Your task to perform on an android device: I'm looking for a hotel  in the upper East side New york  for my friend  macro Rossi staying and check-in and check-out dates of October 12, 2023, and October 16, 2023 using the Kayak app. I want to use filters for hotel ratings of 5.
Image 1: 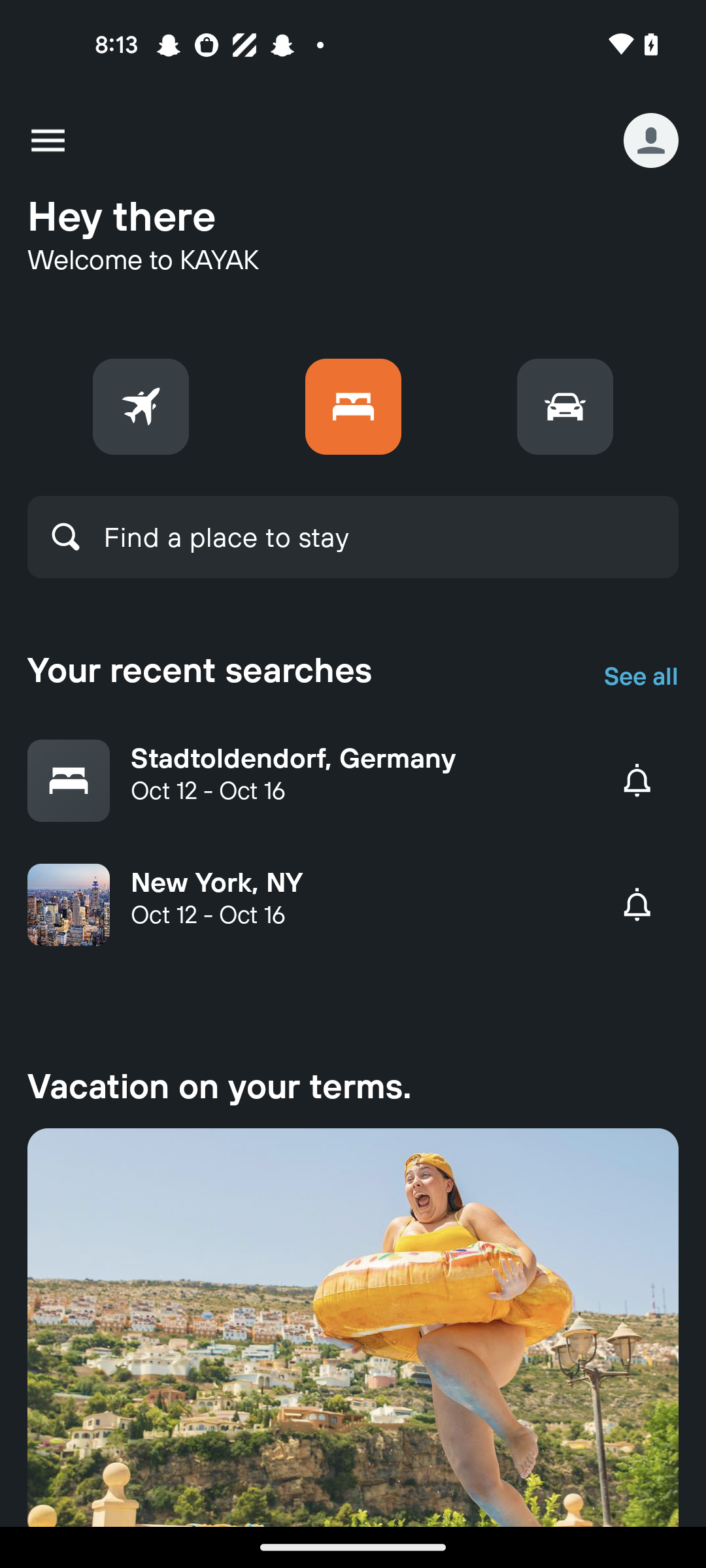
Click on the search icon 
Step 1: click (226, 536)
Image 2: 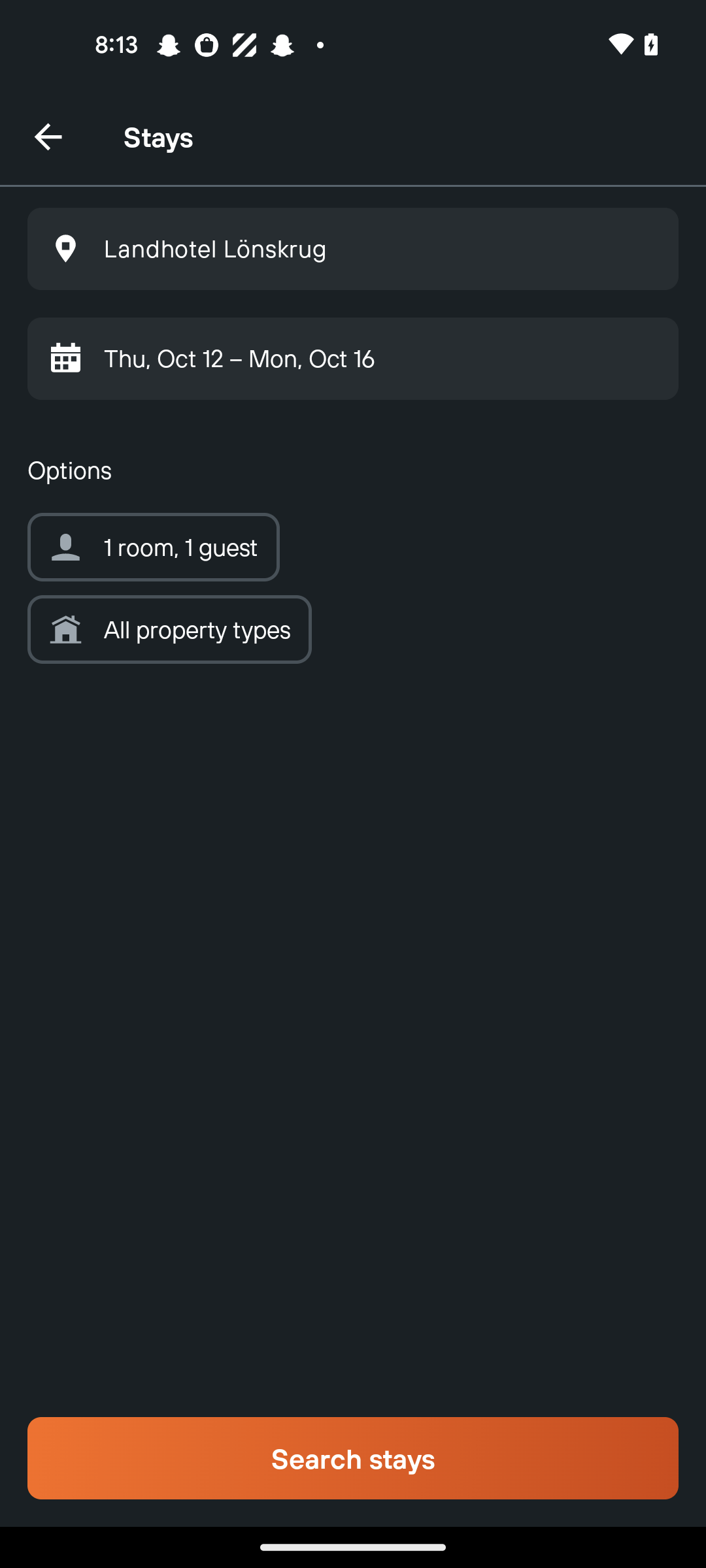
Click on the location icon 
Step 2: click (353, 248)
Image 3: 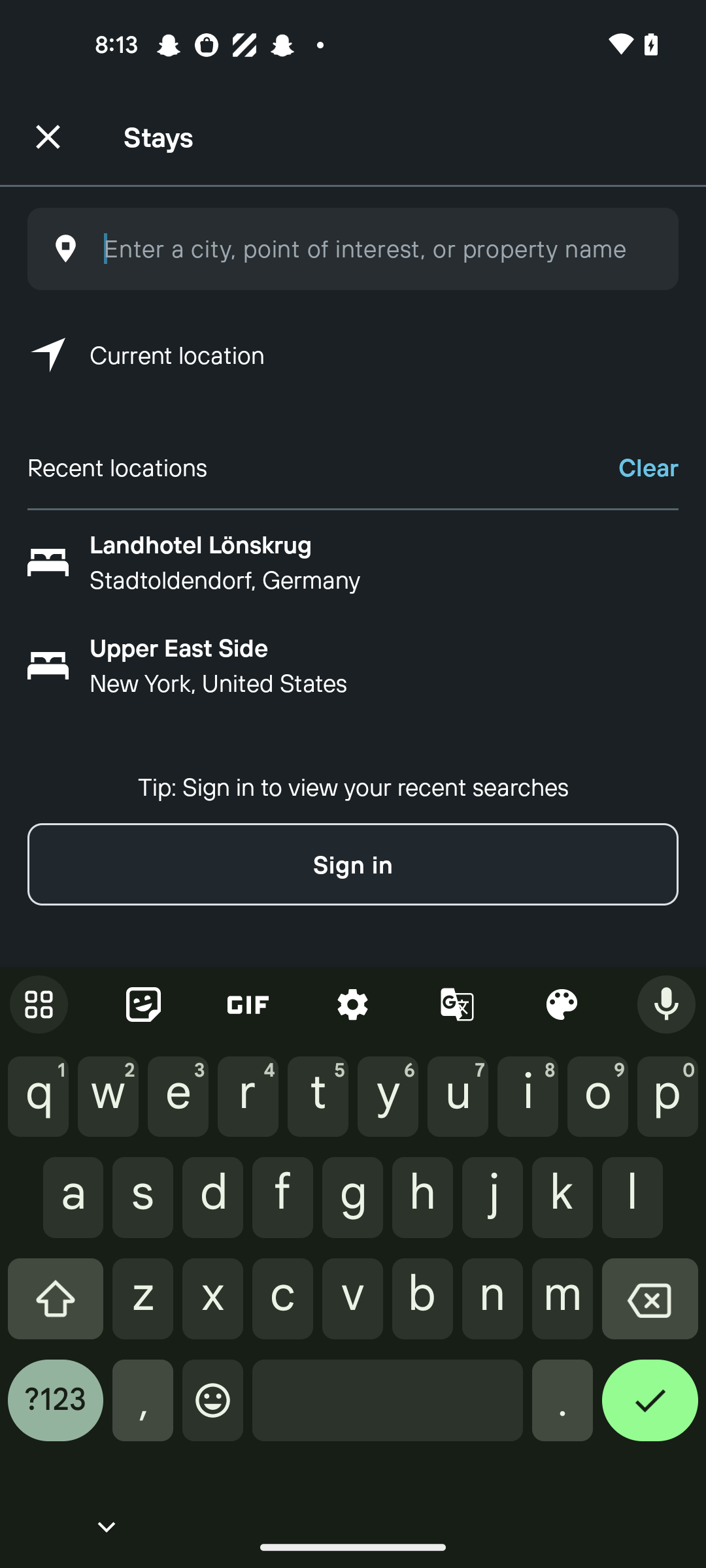
Enter a location as  Upper East Side, New York
Step 3: type " Upper East Side, New York"
Image 4: 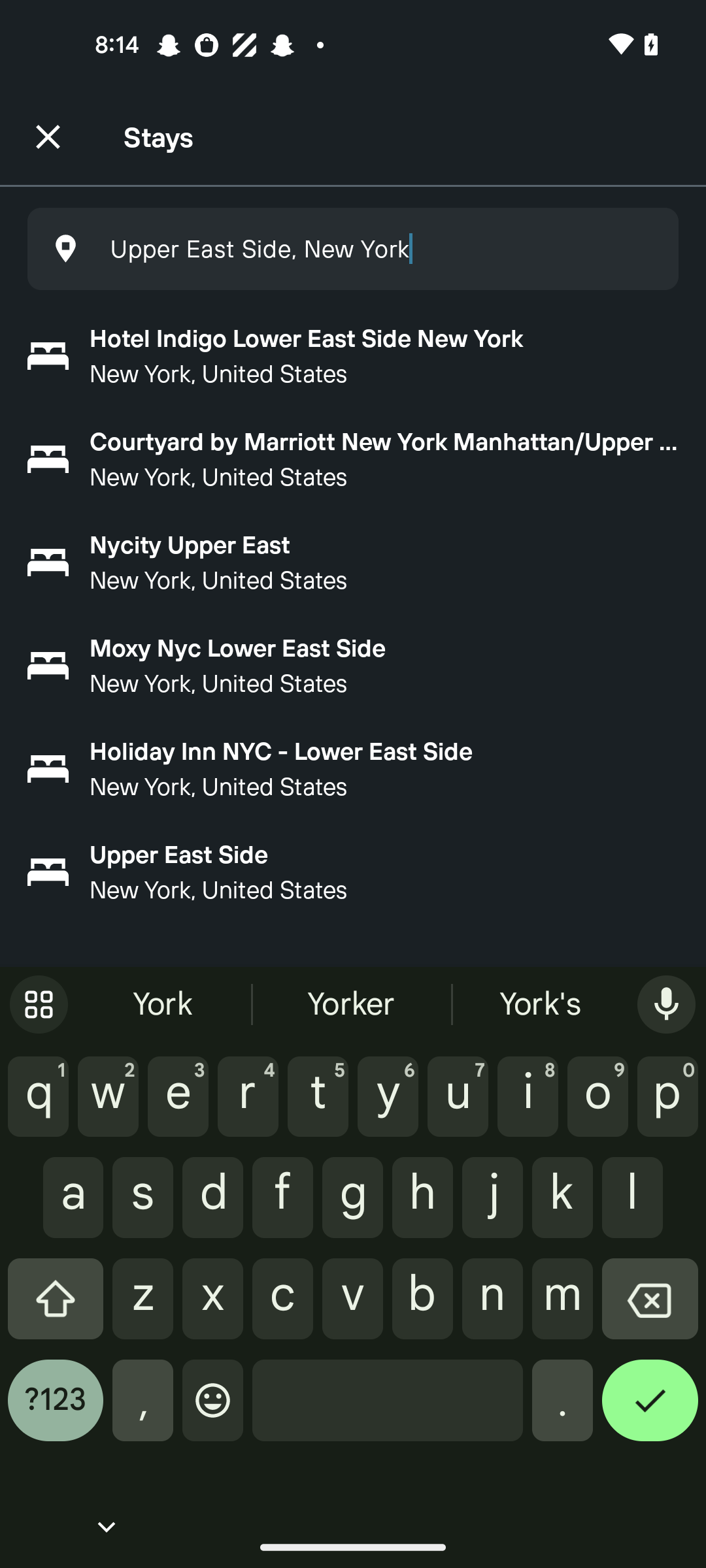
Click on the  Upper East Side, New York option 
Step 4: click (353, 872)
Image 5: 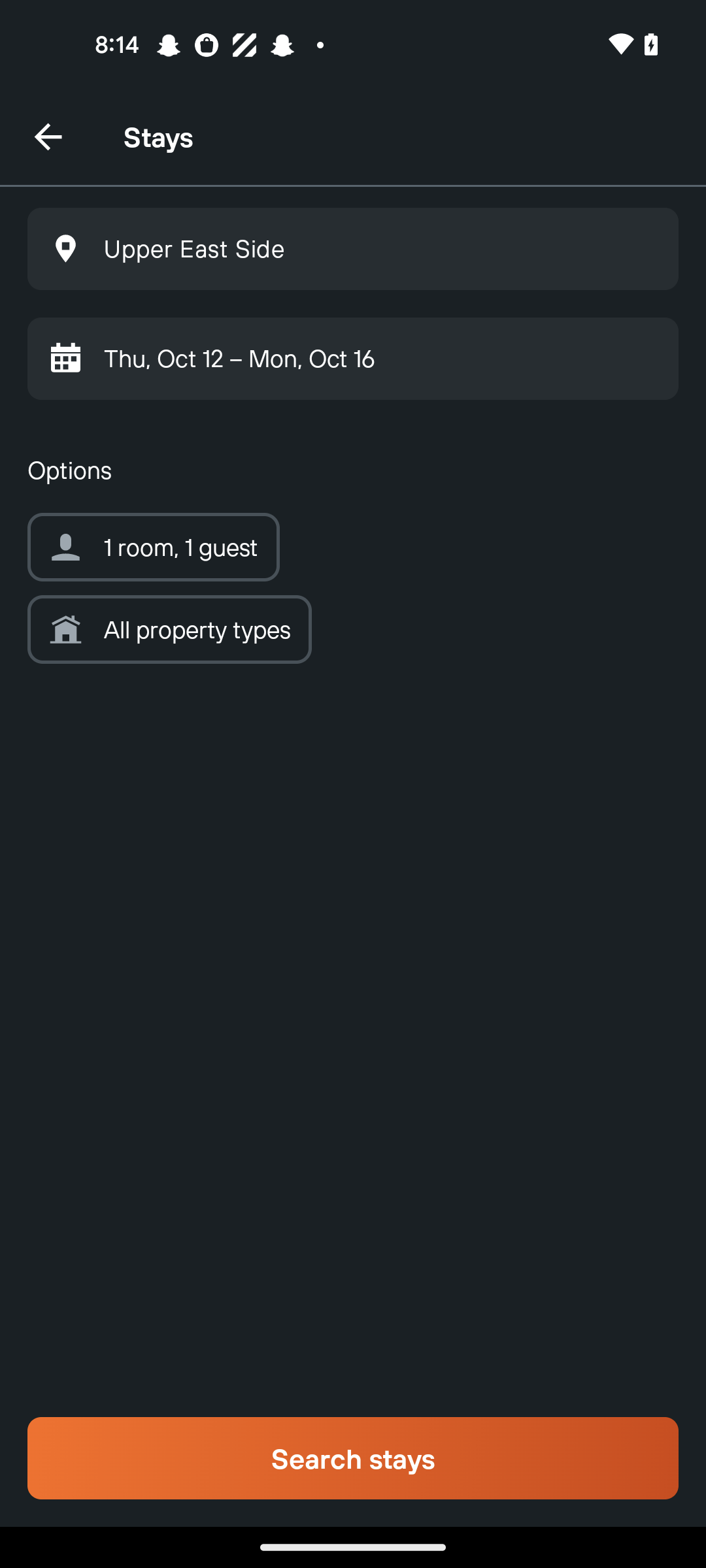
Click on the Search stay button 
Step 5: click (353, 1458)
Image 6: 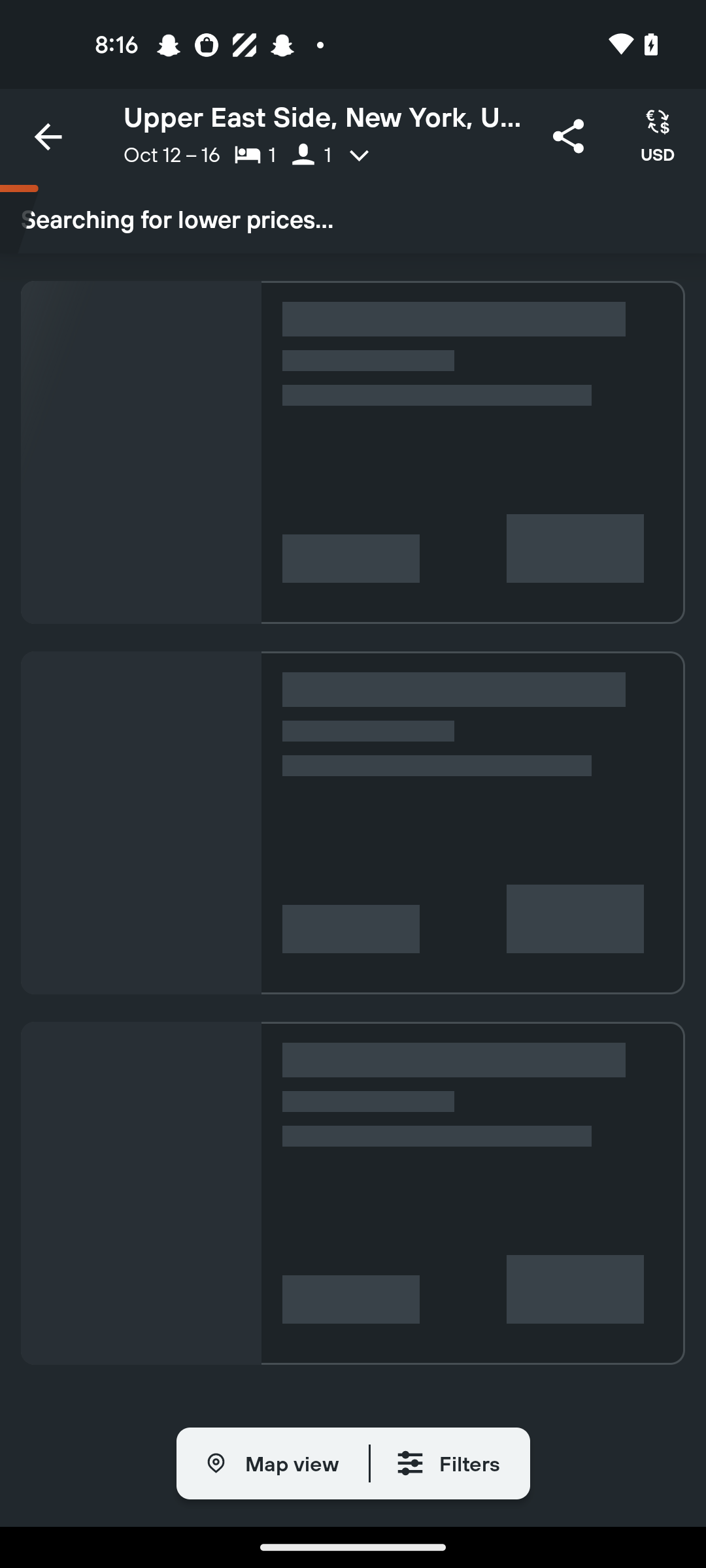
Click on the Search stay button 
Step 6: wait
Image 7: 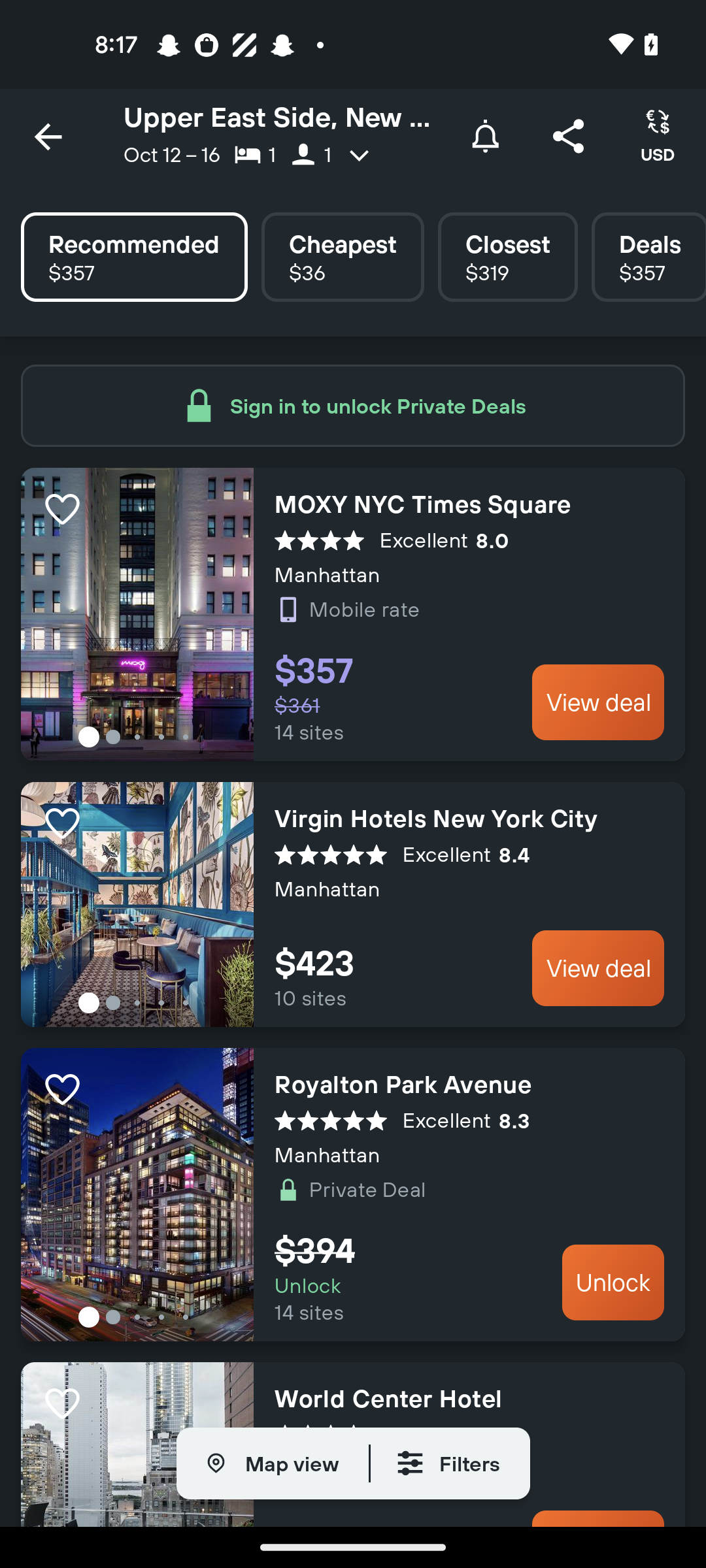
Click on the filters tab
Step 7: click (470, 1463)
Image 9: 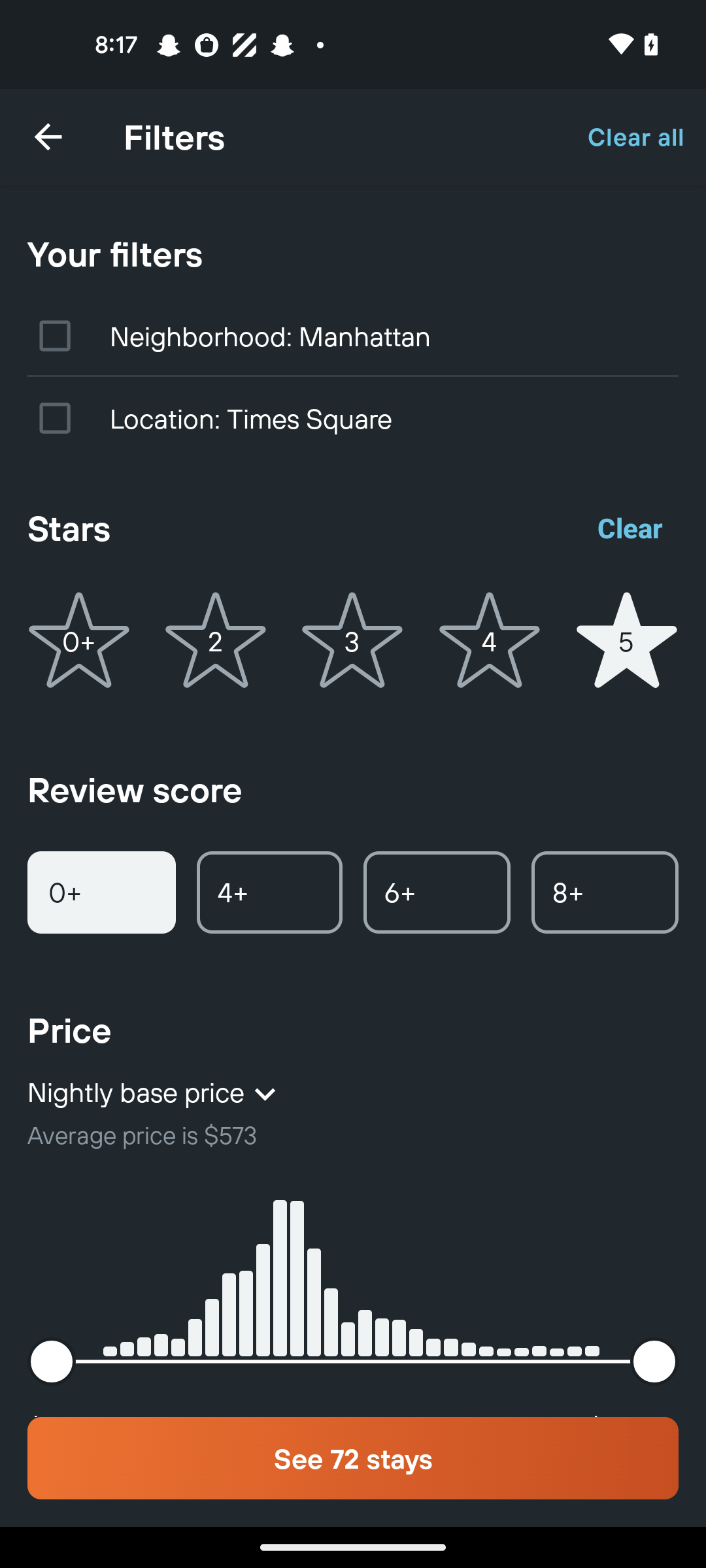
Click on the See 72 stay button 
Step 9: click (353, 1458)